Your task to perform on an android device: I am looking for casual shoes in size 7 as they fit me. Look for the same in the  Shop by size Flipkart app
Image 0: 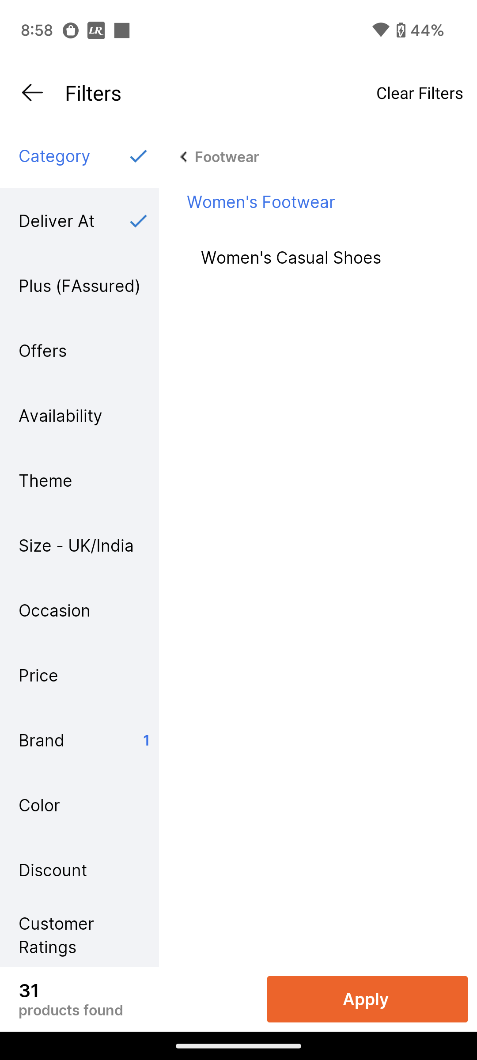
Click on the Size option 
Step 0: click (79, 545)
Image 1: 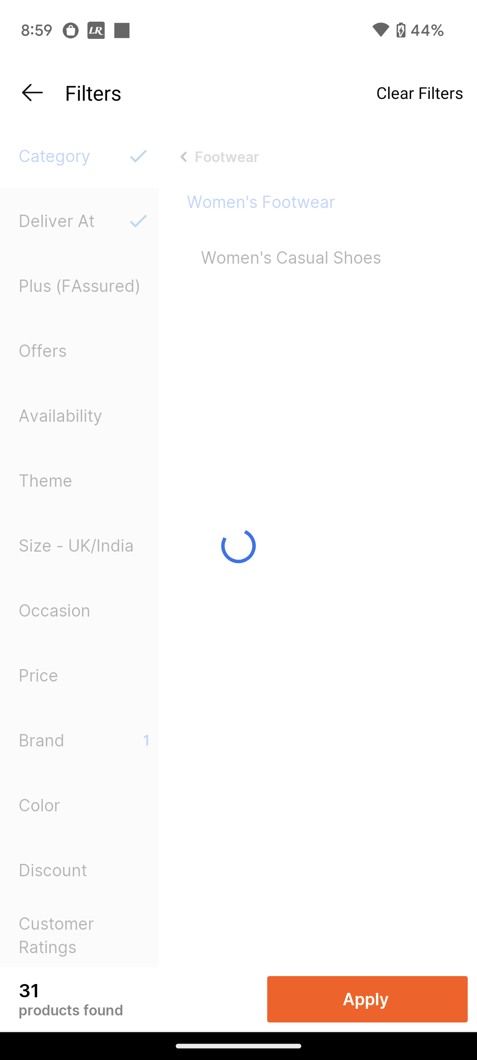
Click on the Size option 
Step 1: wait
Image 2: 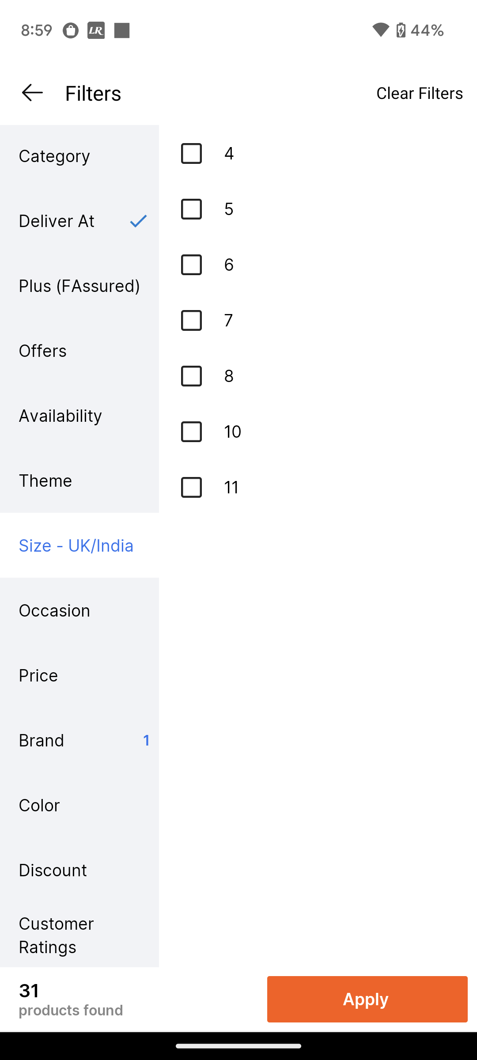
Click on the 7 
Step 2: click (192, 318)